Your task to perform on an android device: In the Mindfulness app, I should use the summary to track my progress if I want to keep myself motivated to meditate.
Image 1: 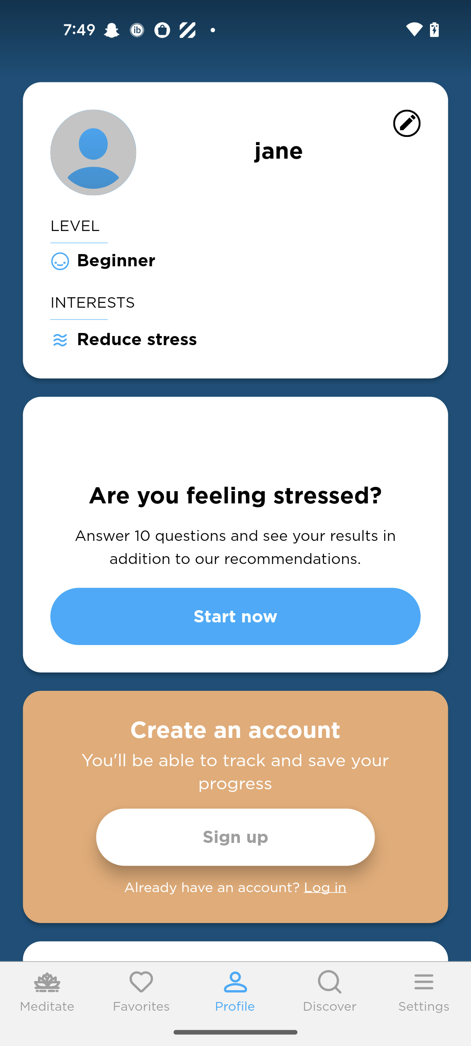
Swipe up to view the track my progress report
Step 1: scroll down
Image 2: 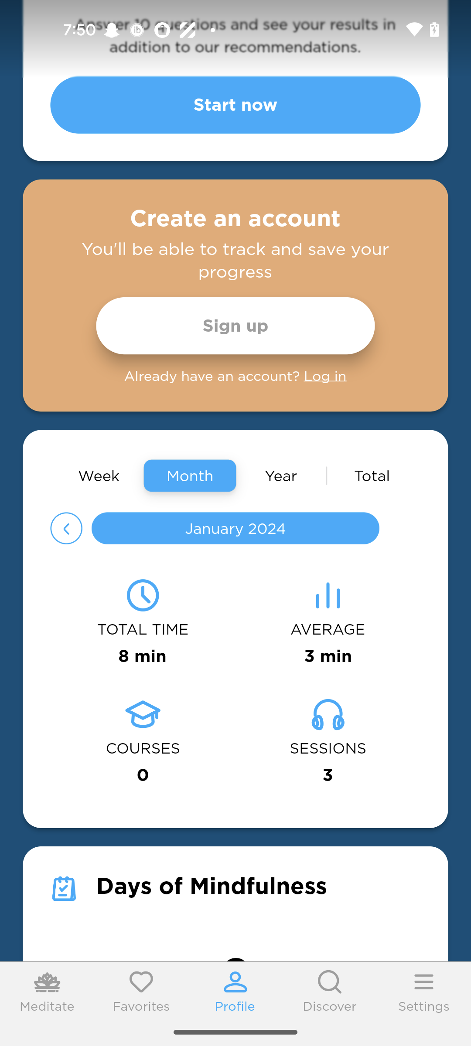
Swipe up to view the track my progress report
Step 2: scroll down